Your task to perform on an android device: Compose an E-Mail to my friend Natalie Larson on the Gmail-App with "International Education Week" in the subject line and you are invited to the event in the body of the mail and send this to natalie.larson1998@gmail.com on the gmail app.
Image 0: 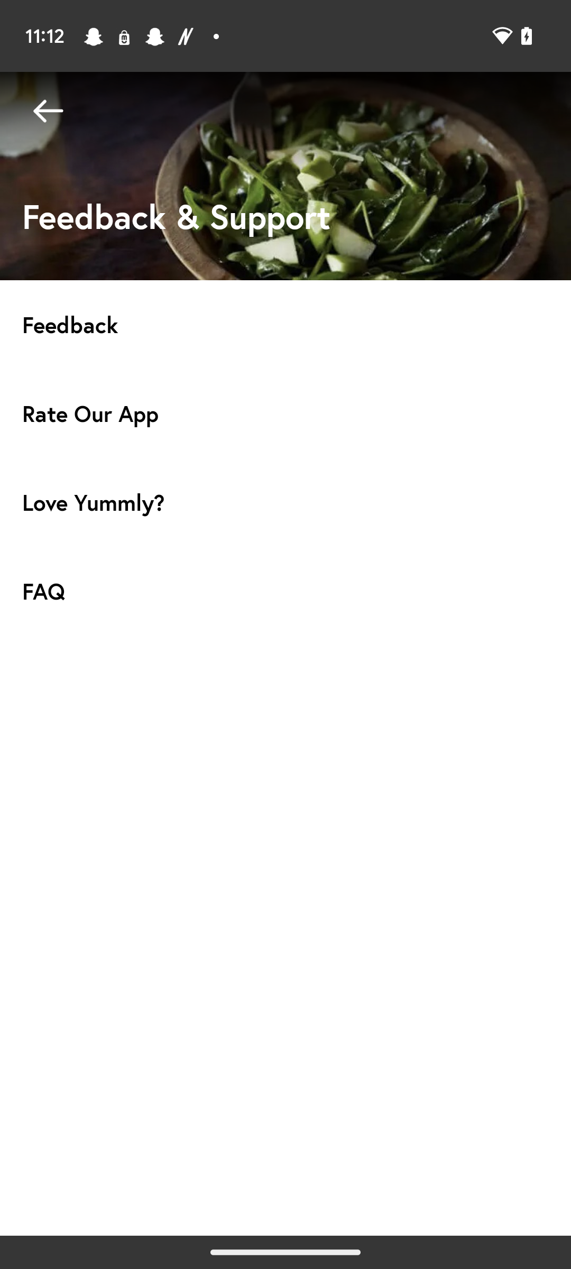
Open the app gmail.
Step 0: open app "Gmail"
Image 1: 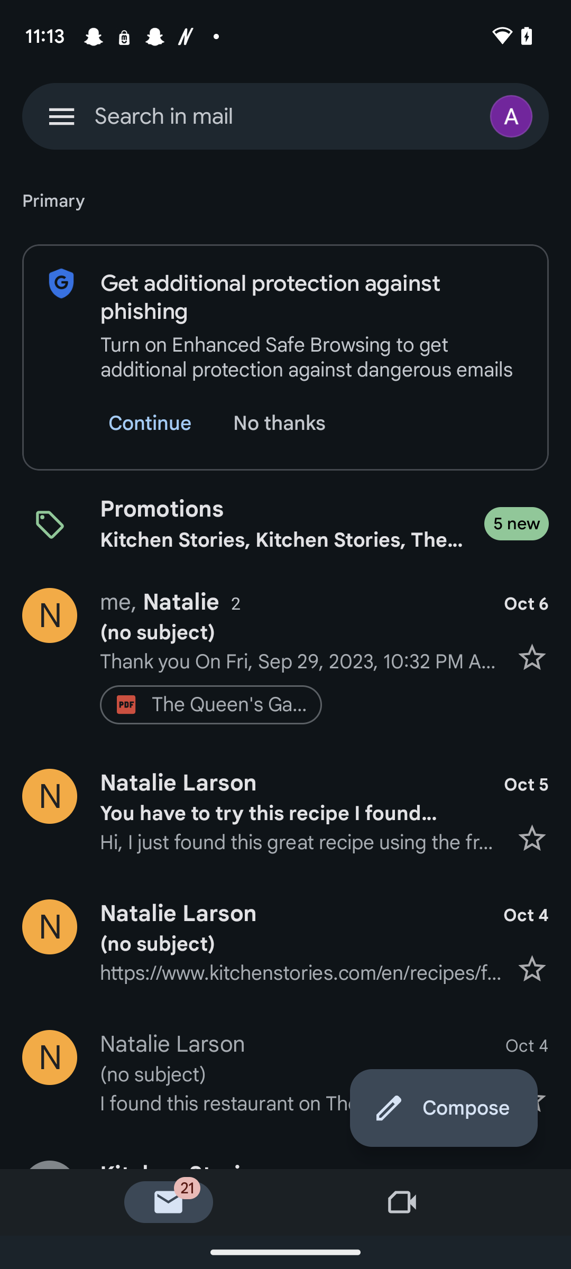
Click on the compose tab at the bottom.
Step 1: click (302, 1104)
Image 2: 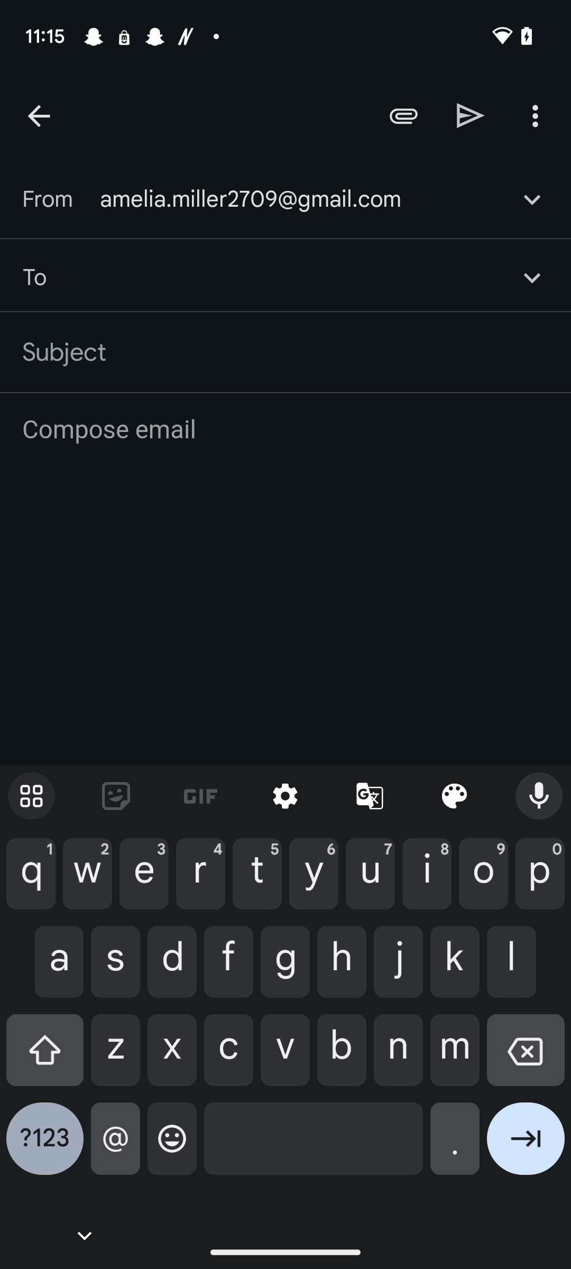
Type natalie.larson1998@gmail.com in the second input box from the top.
Step 2: type " natalie.larson1998@gmail.com"
Image 3: 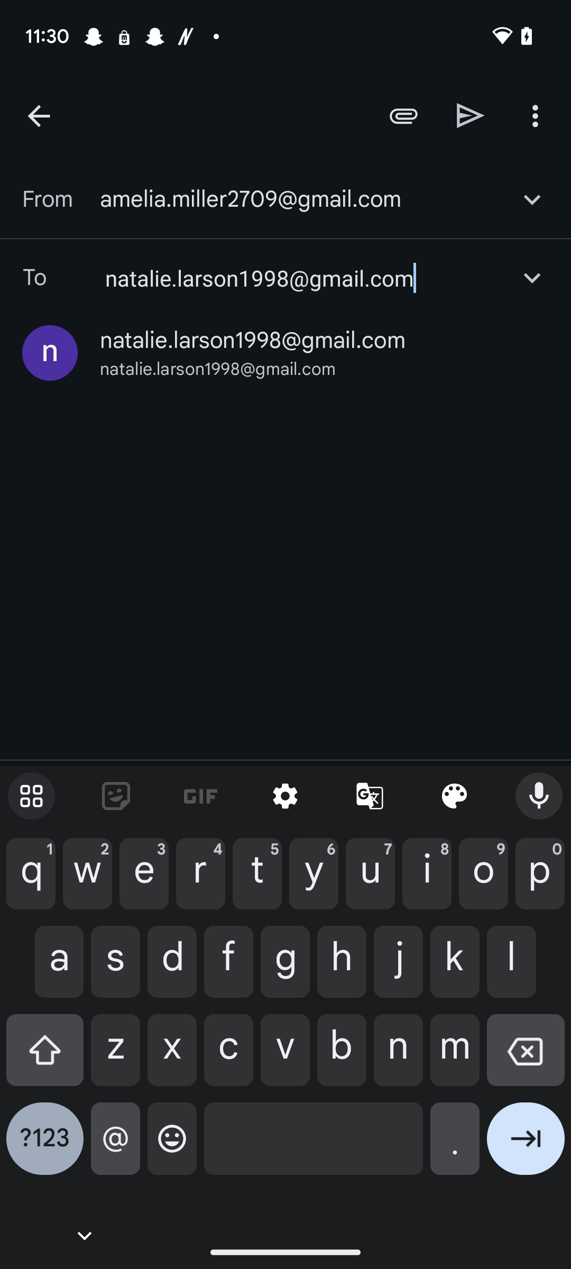
Select the id displayed on the screen.
Step 3: click (252, 340)
Image 4: 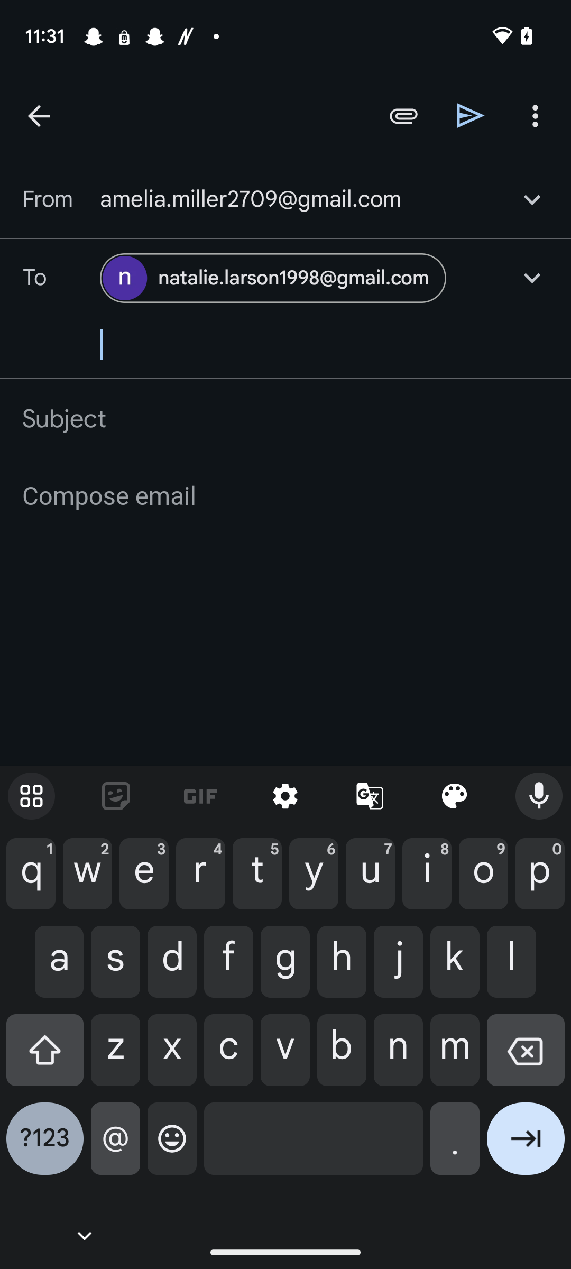
Click on the third input box from the top.
Step 4: click (285, 419)
Image 5: 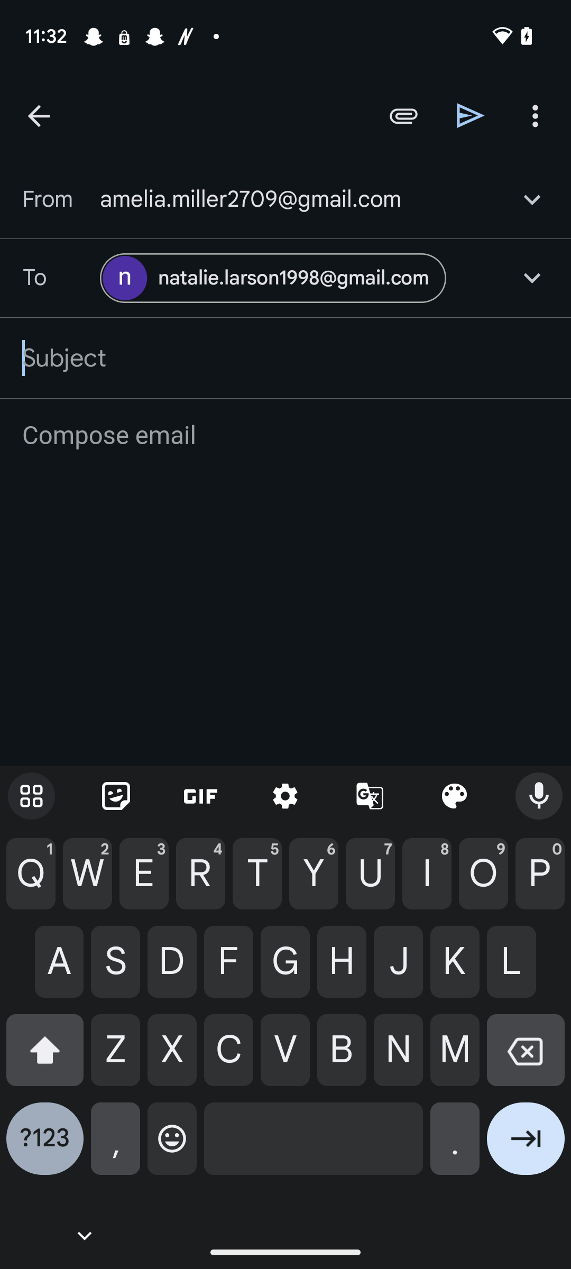
Type International Education week in the subject line.
Step 5: type "International Education week"
Image 6: 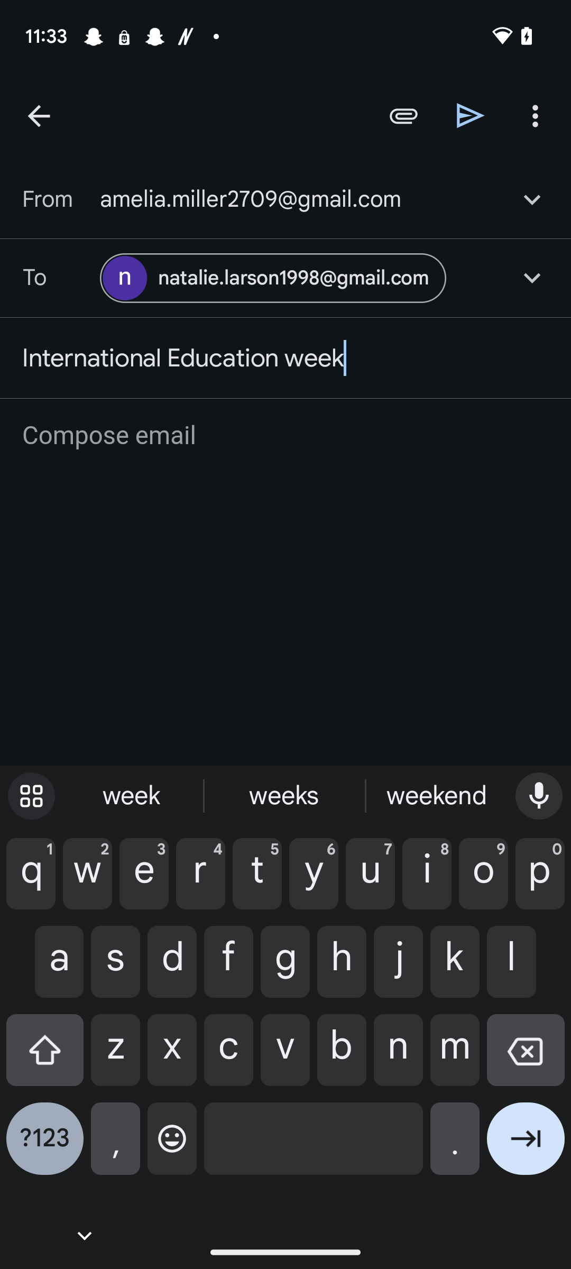
Click on the fourth input box from the top.
Step 6: click (287, 436)
Image 7: 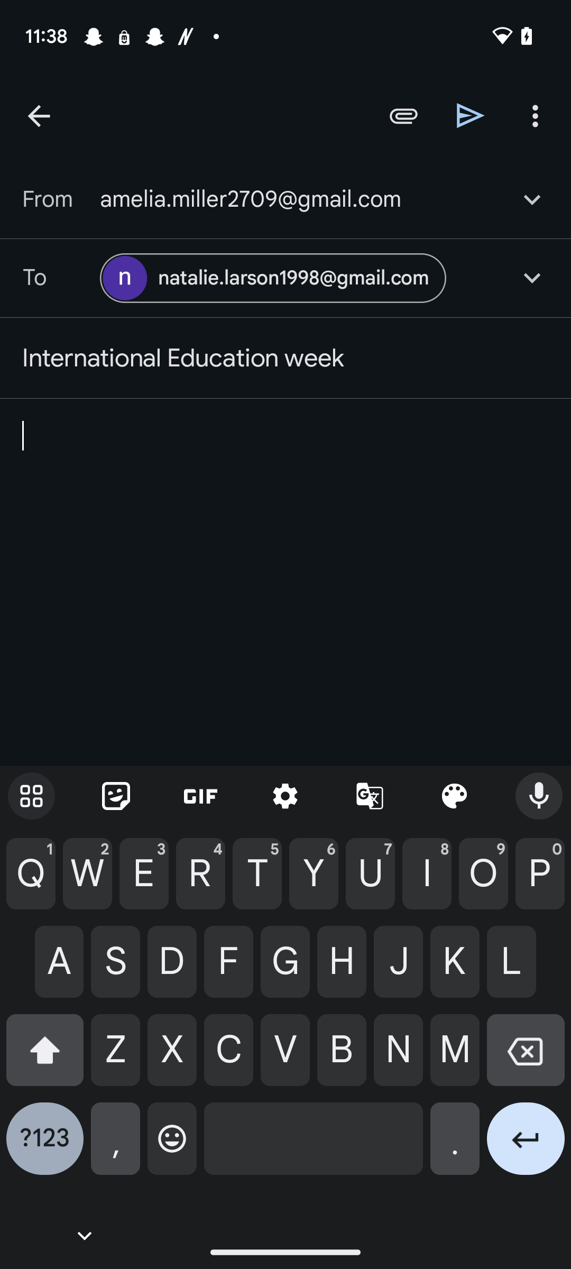
 Type You are invited to the event on the input box.
Step 7: type "You are invited to the event"
Image 8: 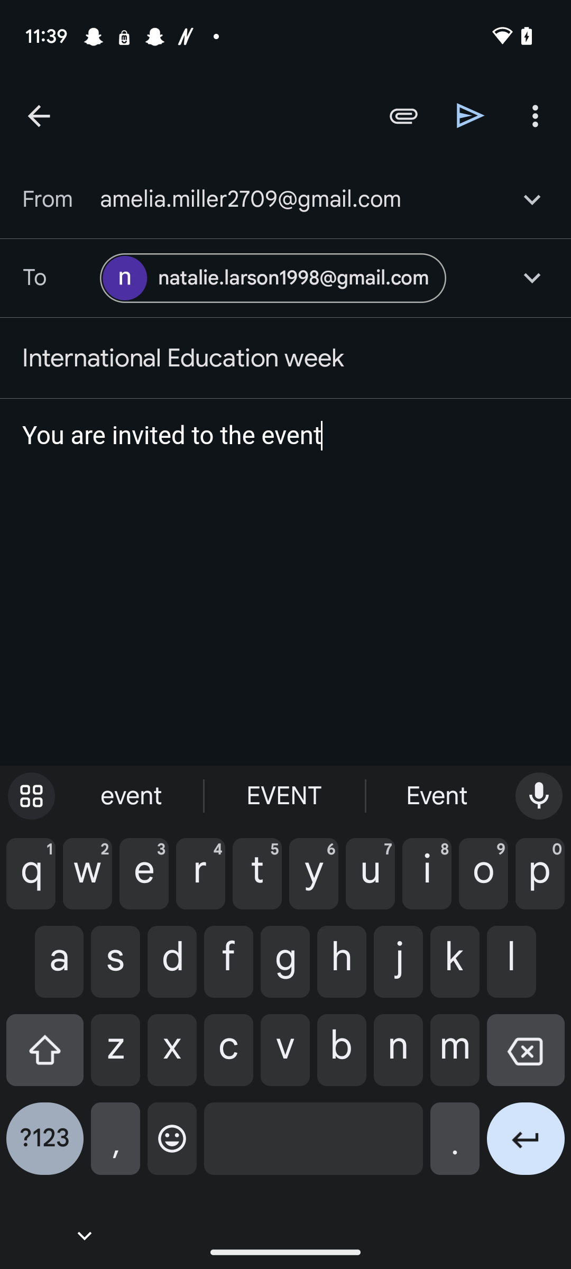
Click on the share icon on the left side of the three dots in the top right corner.
Step 8: click (471, 115)